Your task to perform on an android device: In the Maps app, view all my saved places.
Image 0: 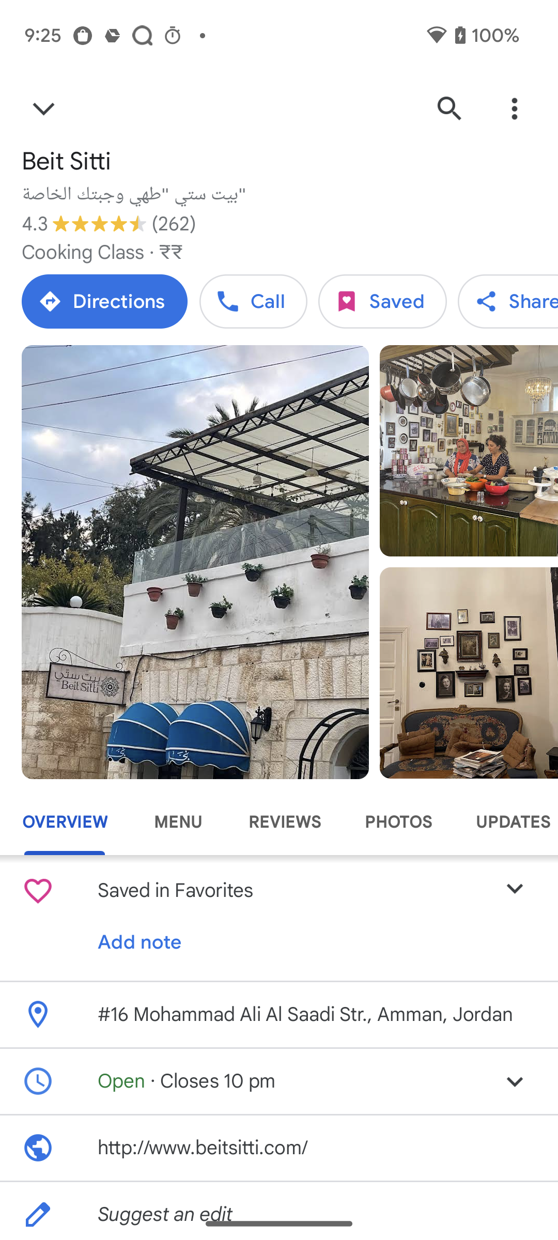
Click on the drop down arrow at the top left corner of the screen.
Step 0: click (43, 109)
Image 1: 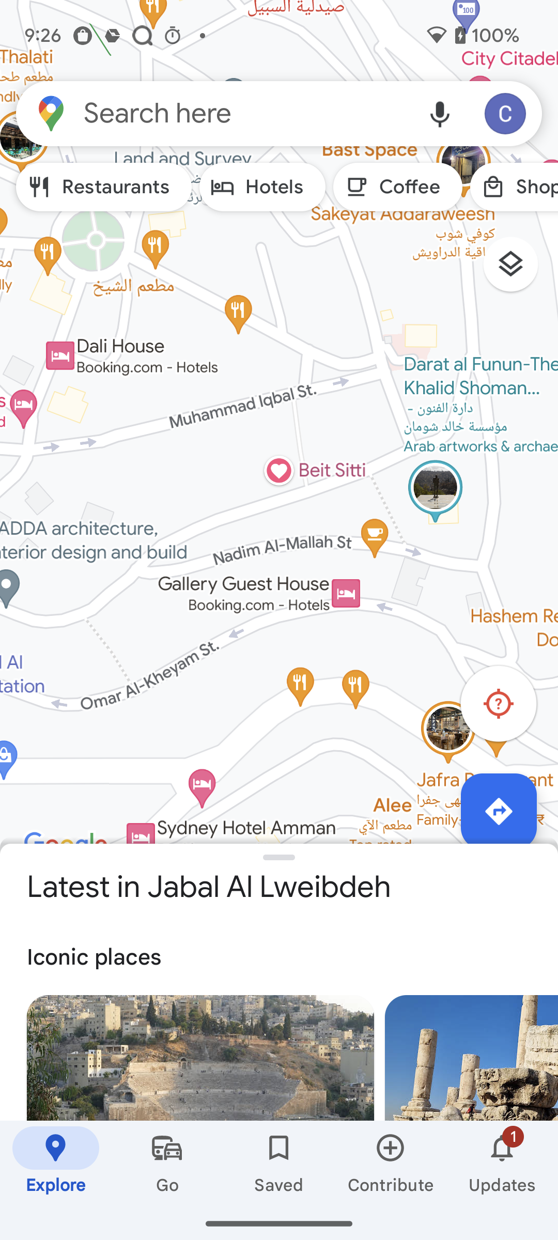
Click on the saved option at the bottom of the screen.
Step 1: click (279, 1164)